Your task to perform on an android device: I want to look over Cosco volleyball in the Amazon app since I want to play volleyball with my buddies next weekend
Image 0: 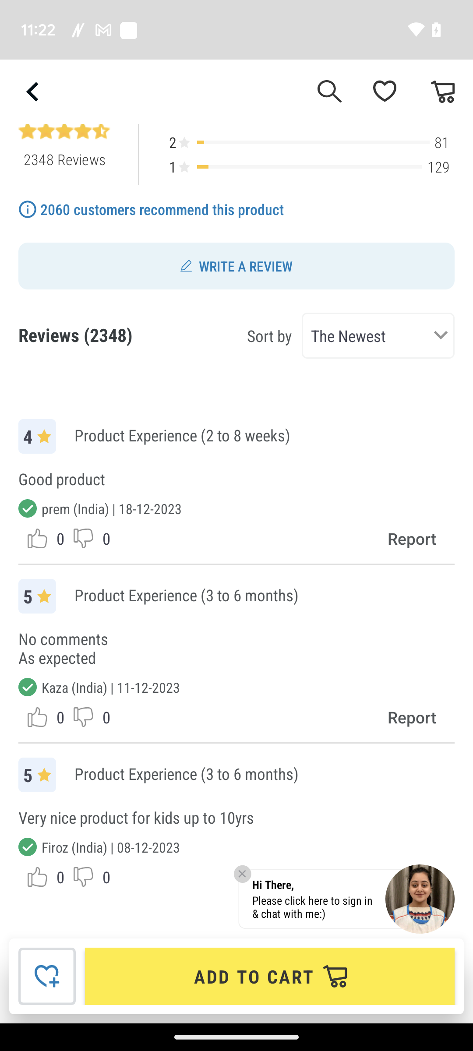
Open the Amazon app
Step 0: open app "Amazon"
Image 1: 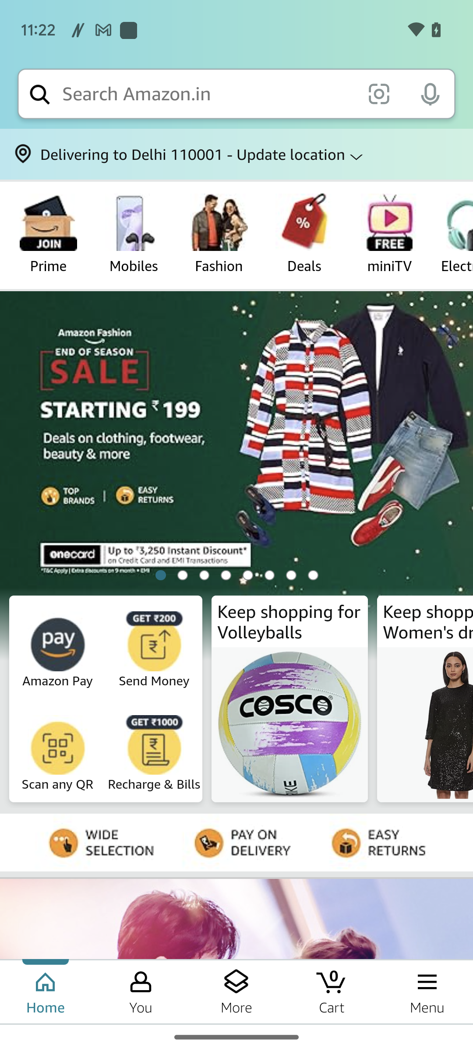
Click on the search icon 
Step 1: click (39, 94)
Image 2: 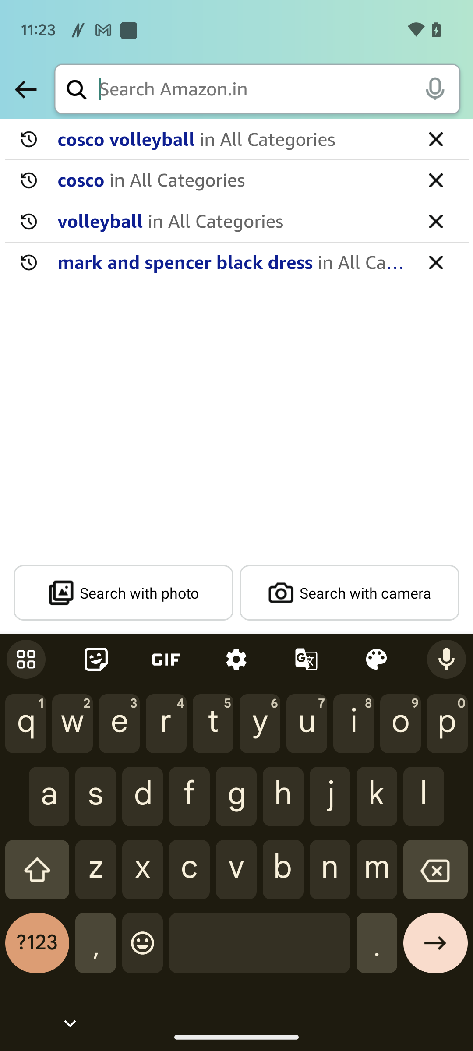
Type Cosco volleyball in search bar 
Step 2: type "Cosco volleyball"
Image 3: 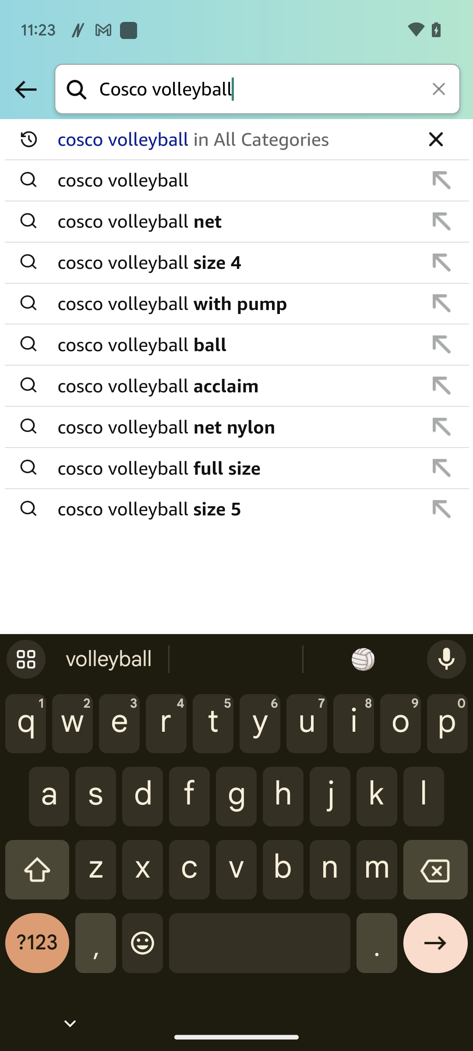
Click on the right arrow key 
Step 3: click (435, 950)
Image 4: 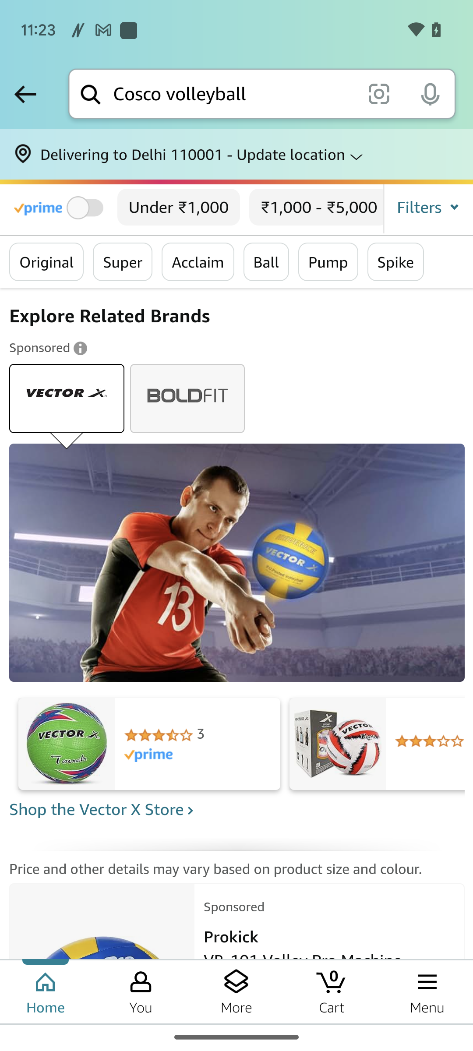
Scroll up to view the Cosco Volleyball 
Step 4: scroll down
Image 5: 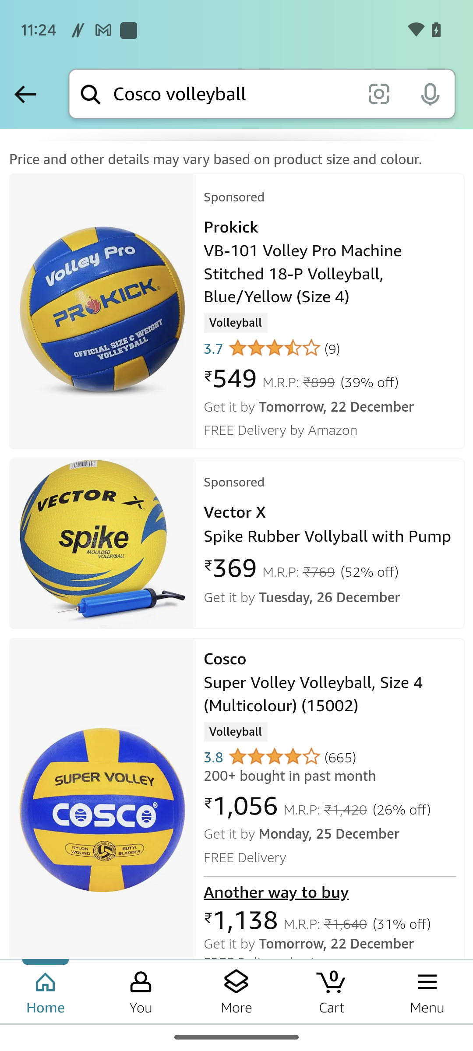
Click on the Cosco volleyball 
Step 5: click (301, 834)